Your task to perform on an android device: I have to give a presentation for my office annual meeting, so create a slide for me in the "Gallery" template on the PowerPoint app.
Image 0: 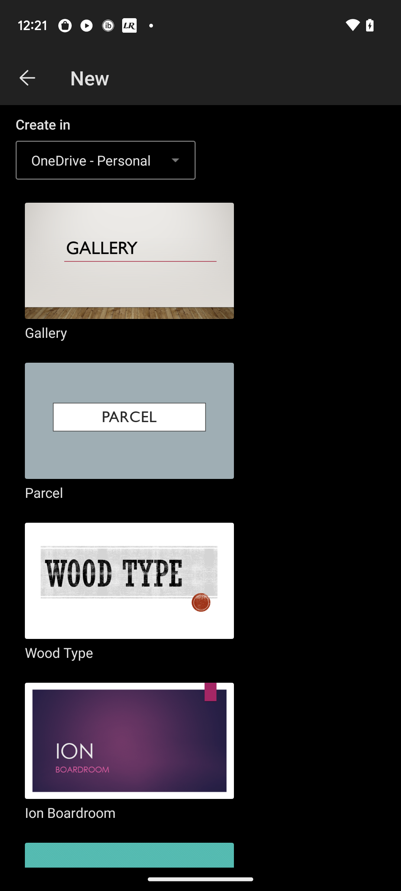
Open the PowerPoint app.
Step 0: open app "PowerPoint"
Image 2: 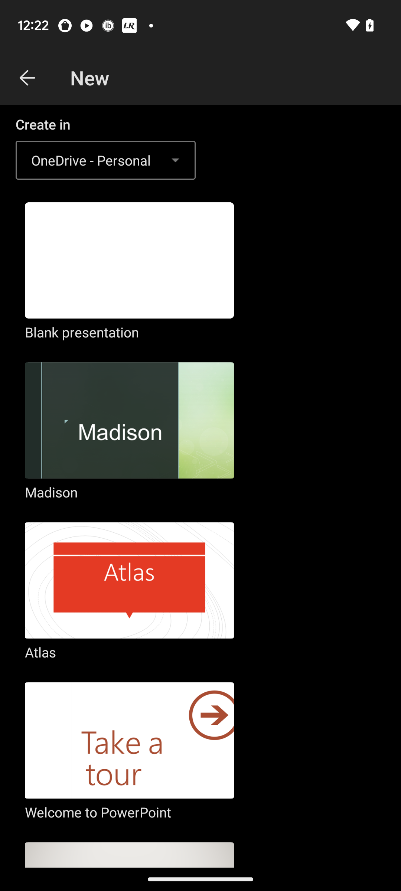
Swipe Up the Template.
Step 2: scroll down
Image 3: 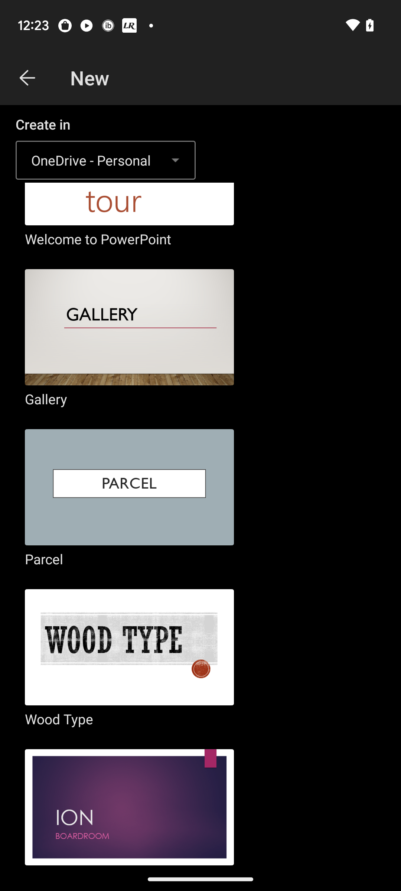
Select the "Gallery" template.
Step 3: click (130, 339)